Your task to perform on an android device: Find the Printed off shoulder jumpsuit in the Lifestyle app to buy my daughter a present for his sixth birthday.
Image 0: 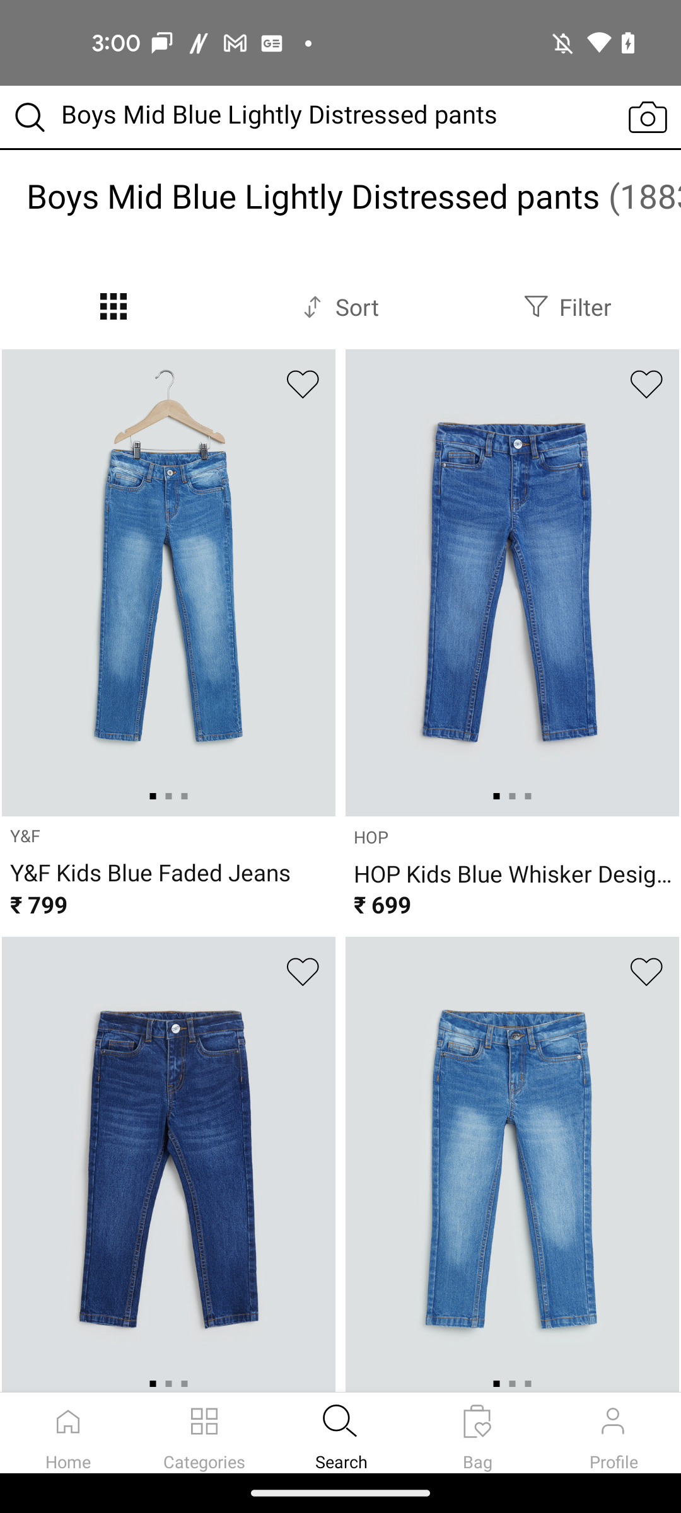
Open the Lifestyle app
Step 0: open app "Lifestyle"
Image 1: 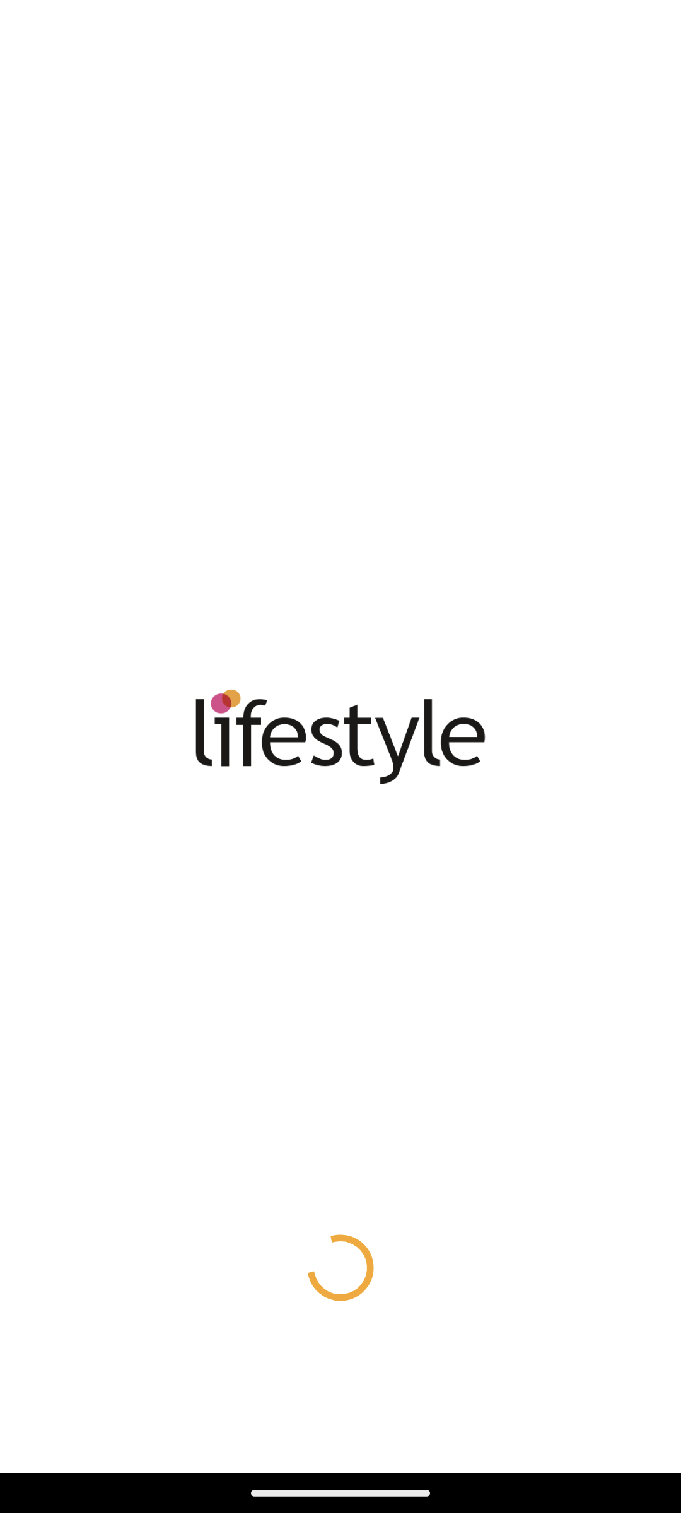
Go to the Kids Category
Step 1: wait
Image 2: 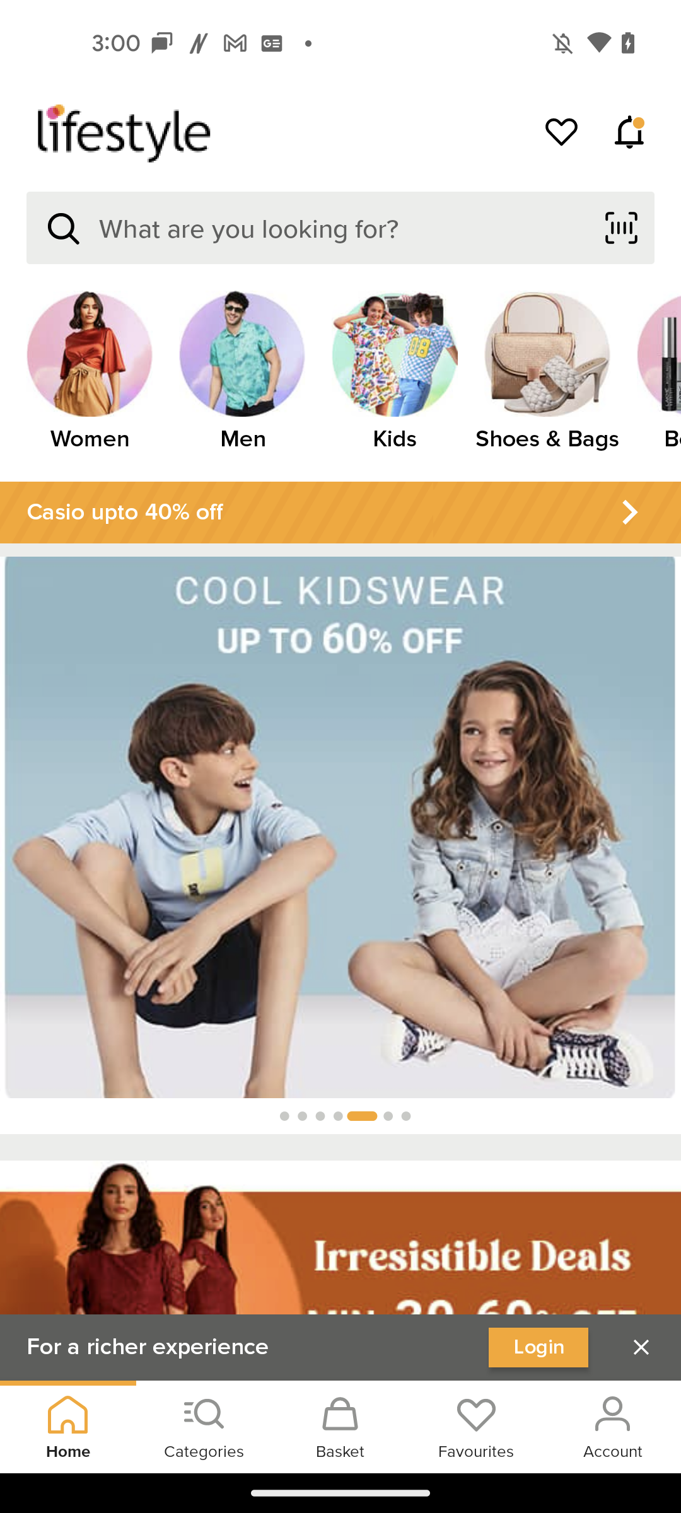
Go to the Kids Category
Step 2: click (404, 368)
Image 3: 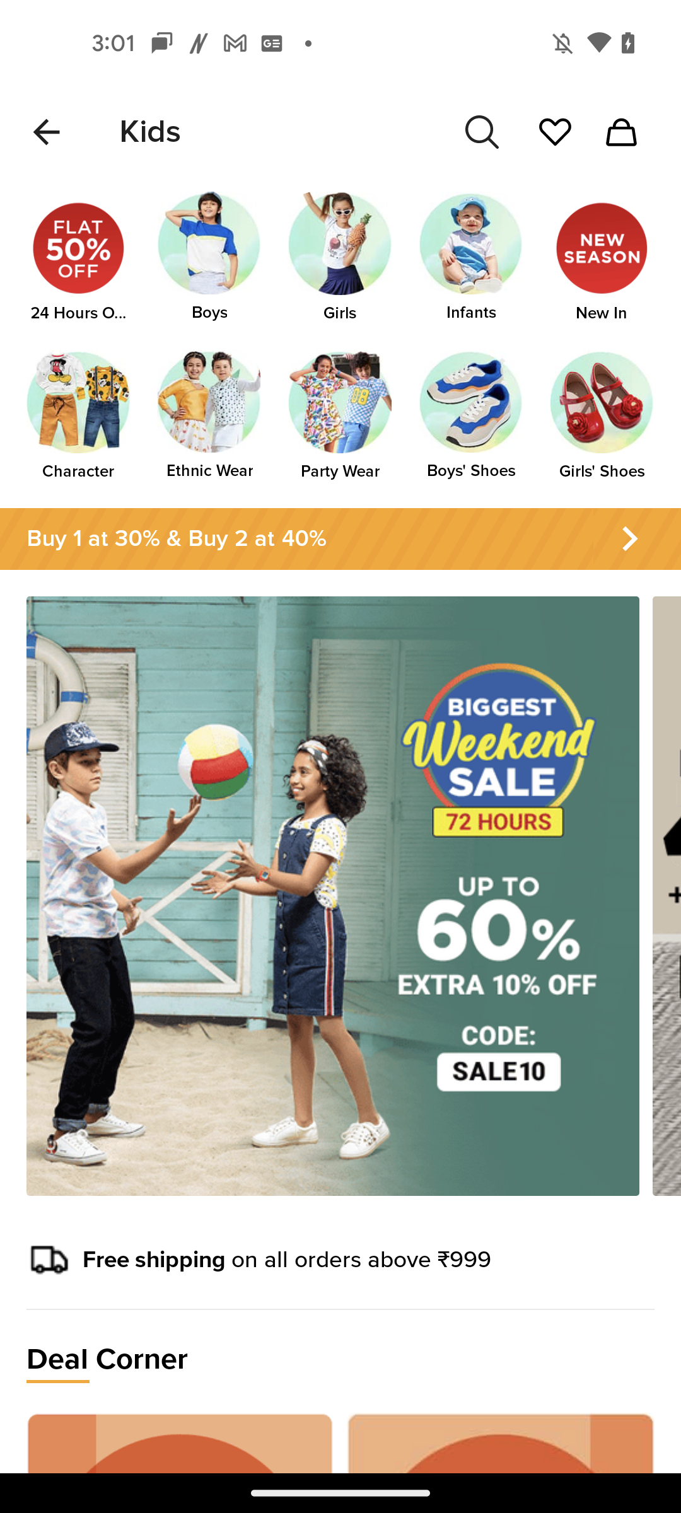
Select the Girls Category
Step 3: click (340, 297)
Image 4: 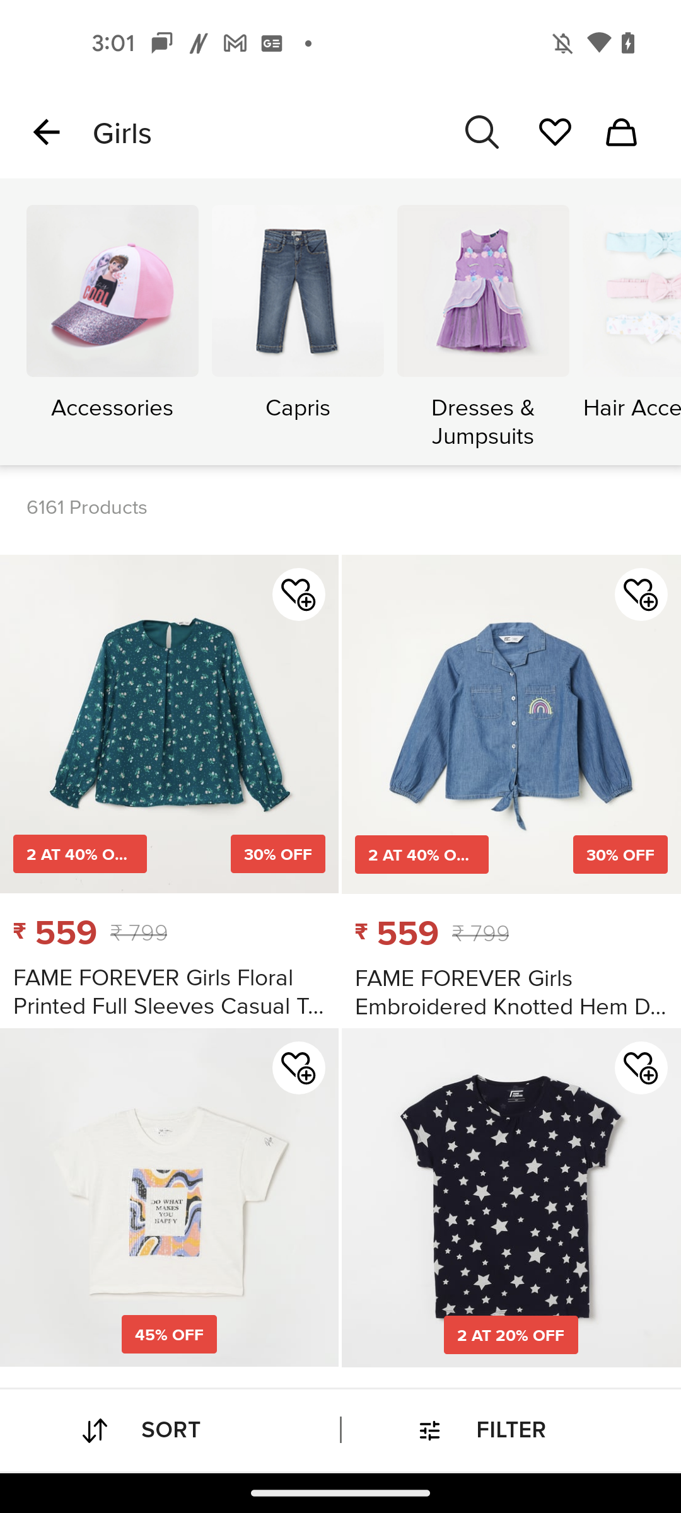
Click on the search icon at the top of the screen
Step 4: click (476, 134)
Image 5: 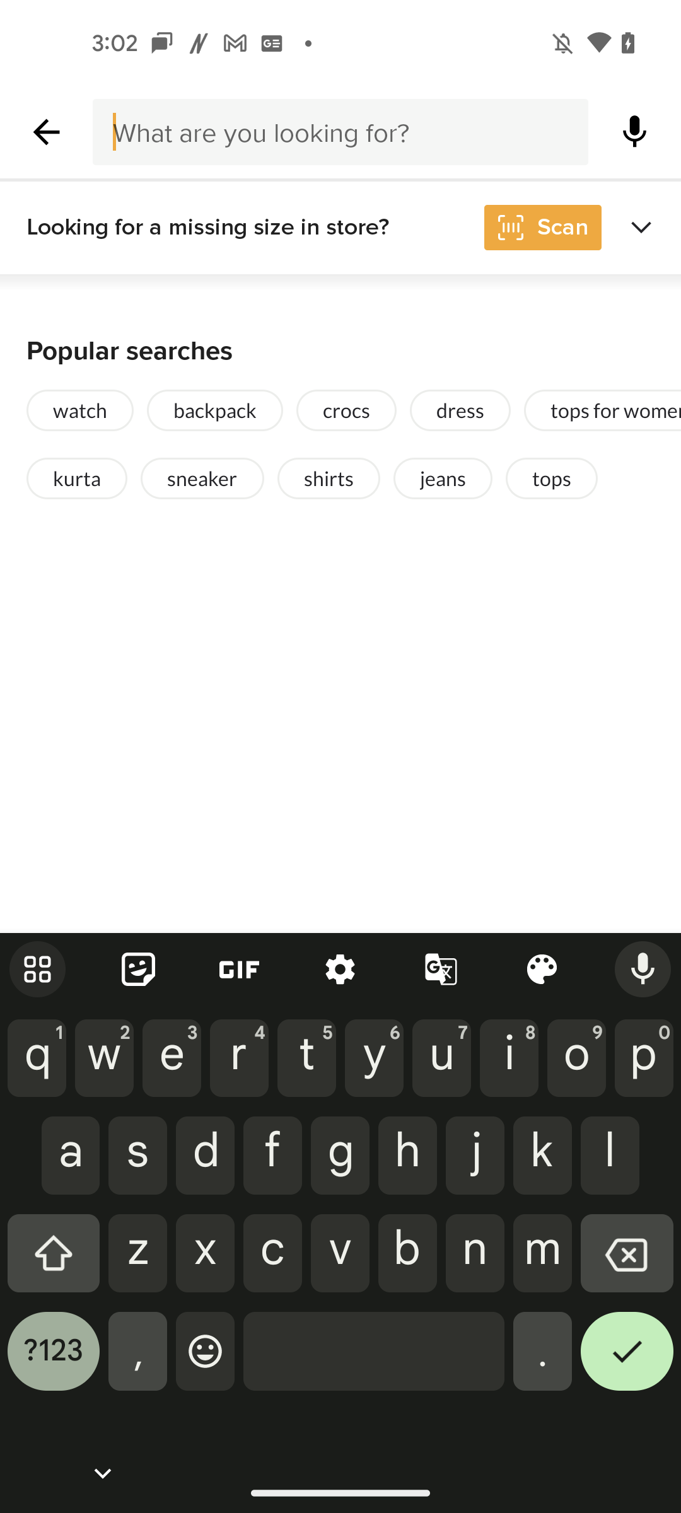
Search for Printed off shoulder jumpsuit in the search bar
Step 5: type "Printed off shoulder jumpsuit"
Image 6: 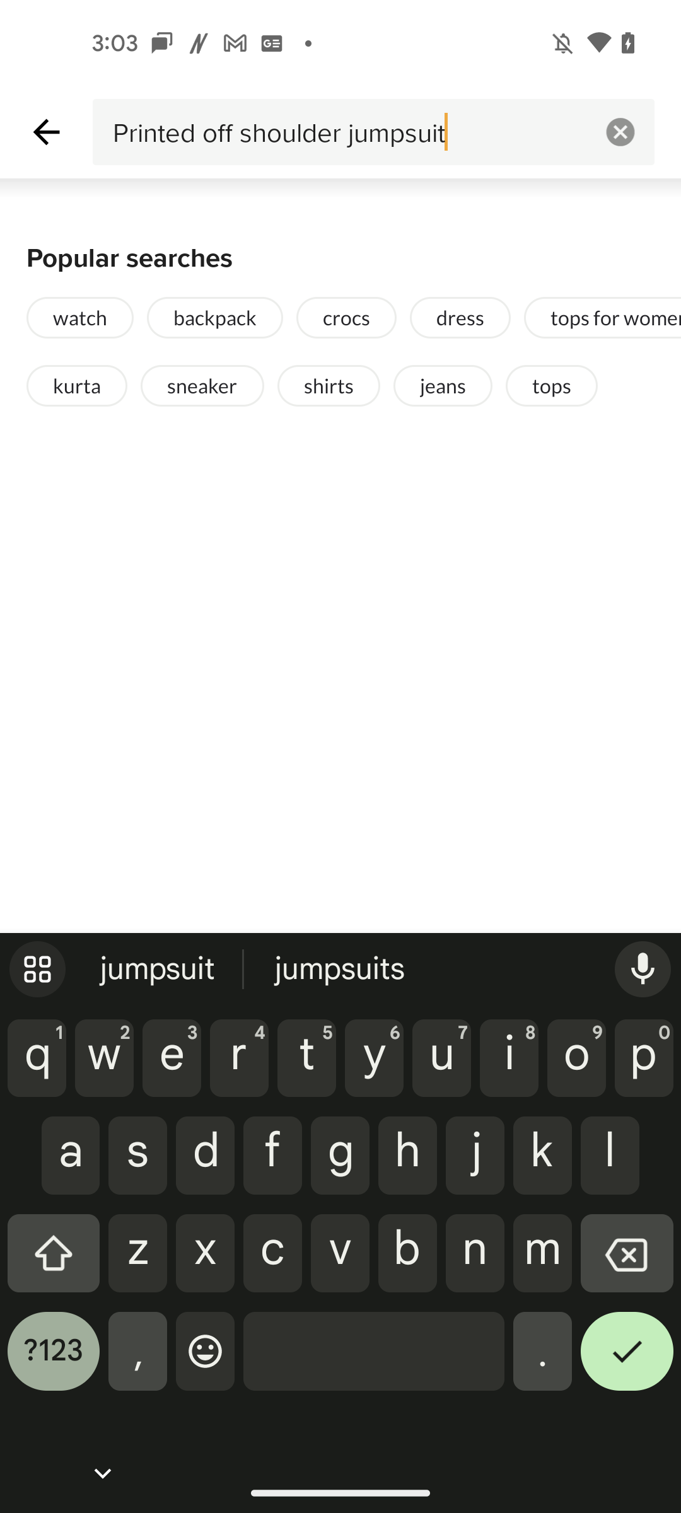
Click on the tick button at the bottom right corner of the keyboard
Step 6: click (627, 1360)